Your task to perform on an android device: I want to buy a pair of shoes from adidas brand, so search for the shoes for me from adidas brand in the adidas app.
Image 0: 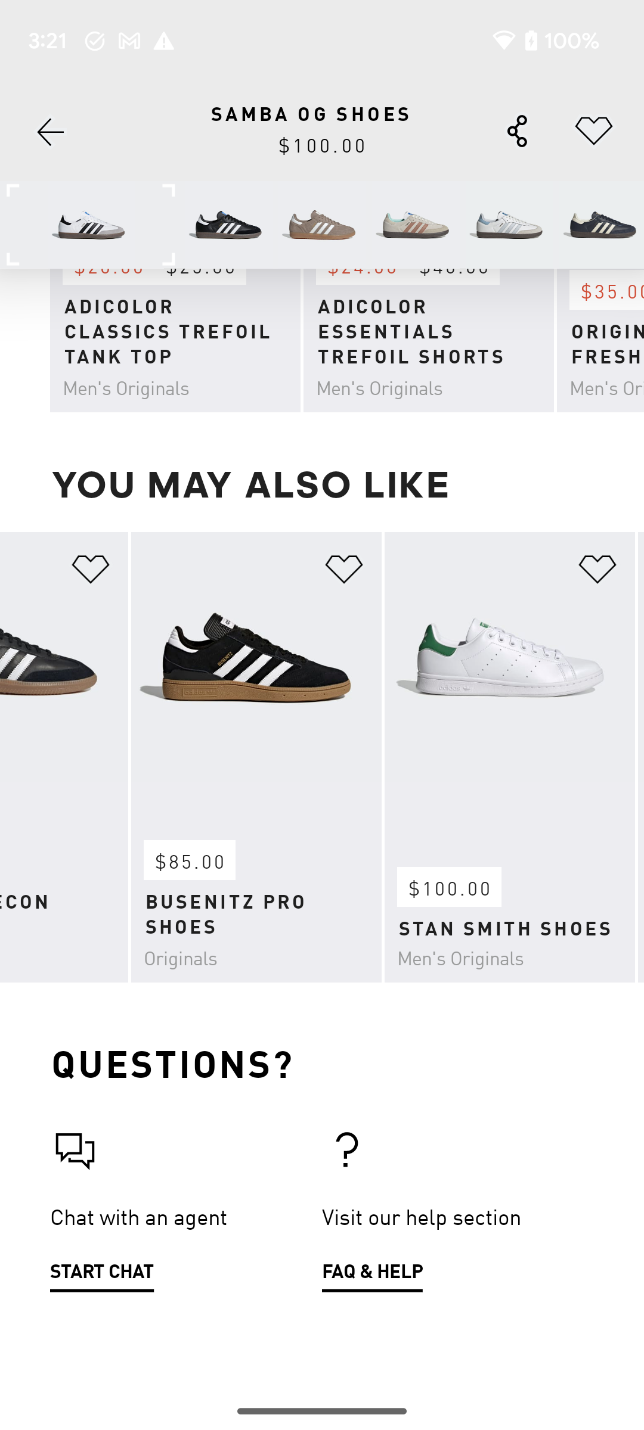
Go back to the previous page.
Step 0: press back button
Image 1: 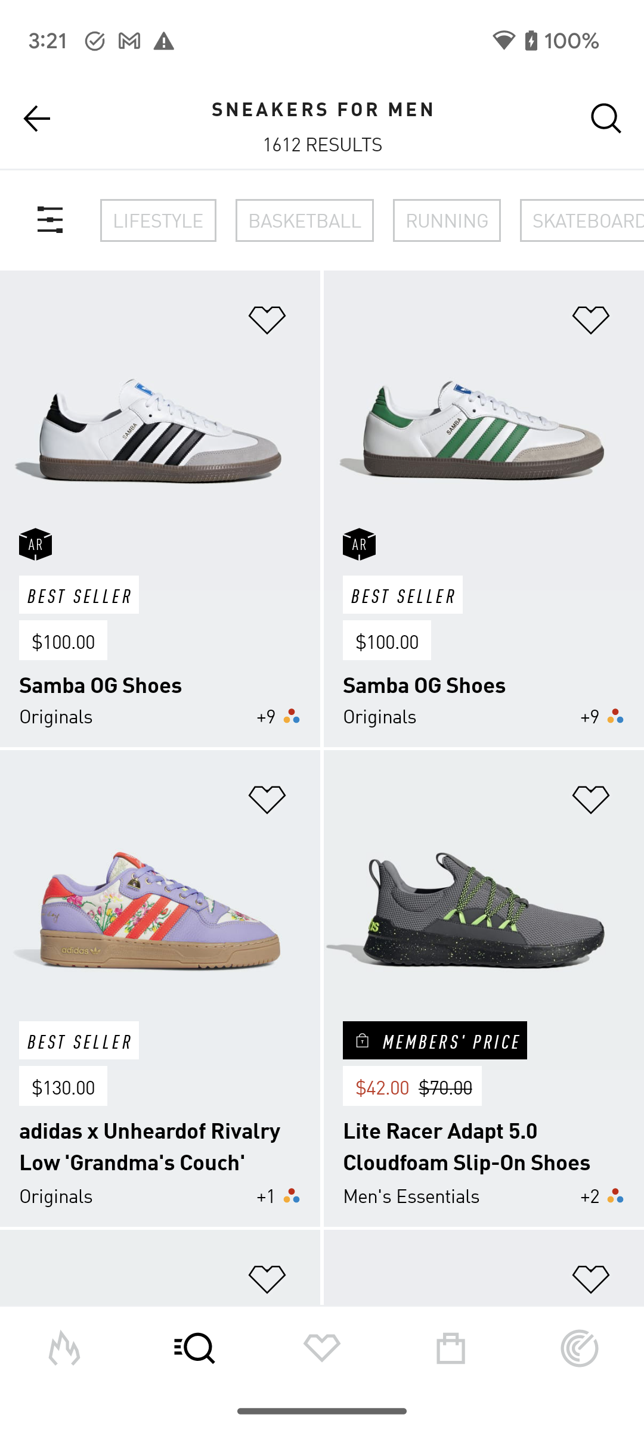
Click on the search icon at the top right corner of the screen to search for the shoes
Step 1: click (606, 119)
Image 2: 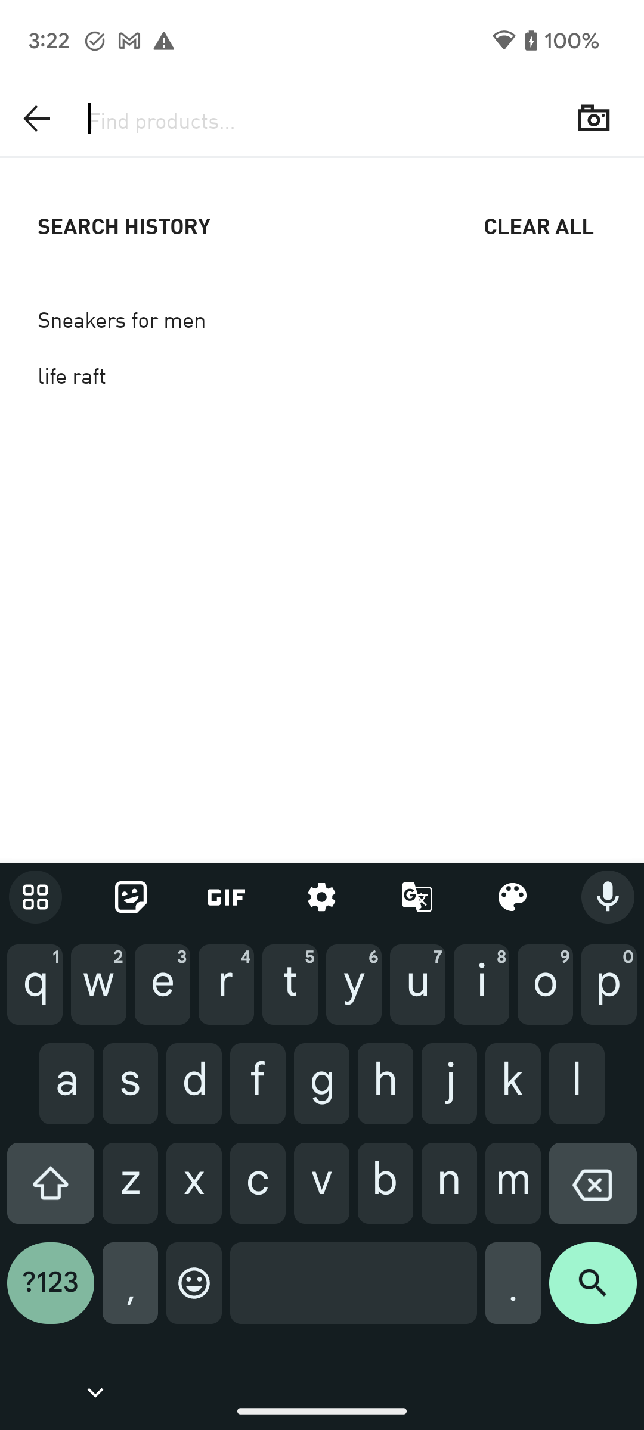
Type Adidas shoes in the search bar to search for the shoes.
Step 2: type "Adidas shoes"
Image 3: 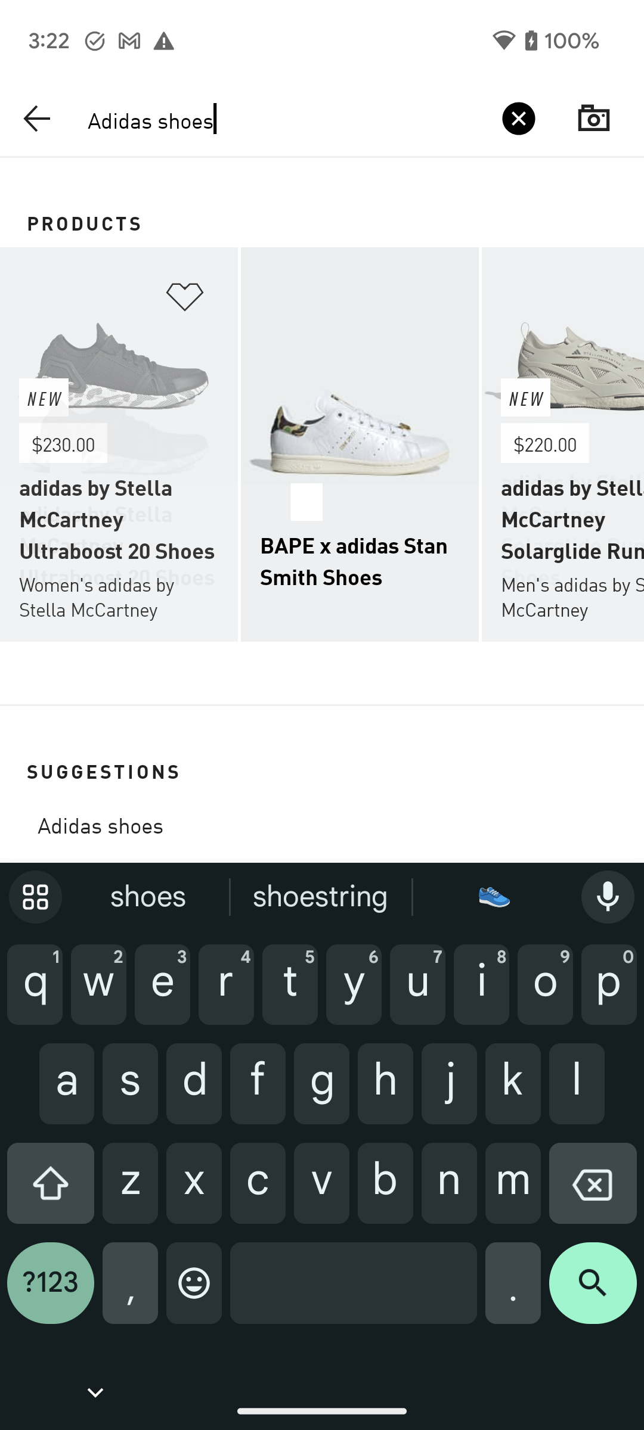
Click on the search icon at the bottom right corner of the screen to view the search result.
Step 3: click (593, 1292)
Image 5: 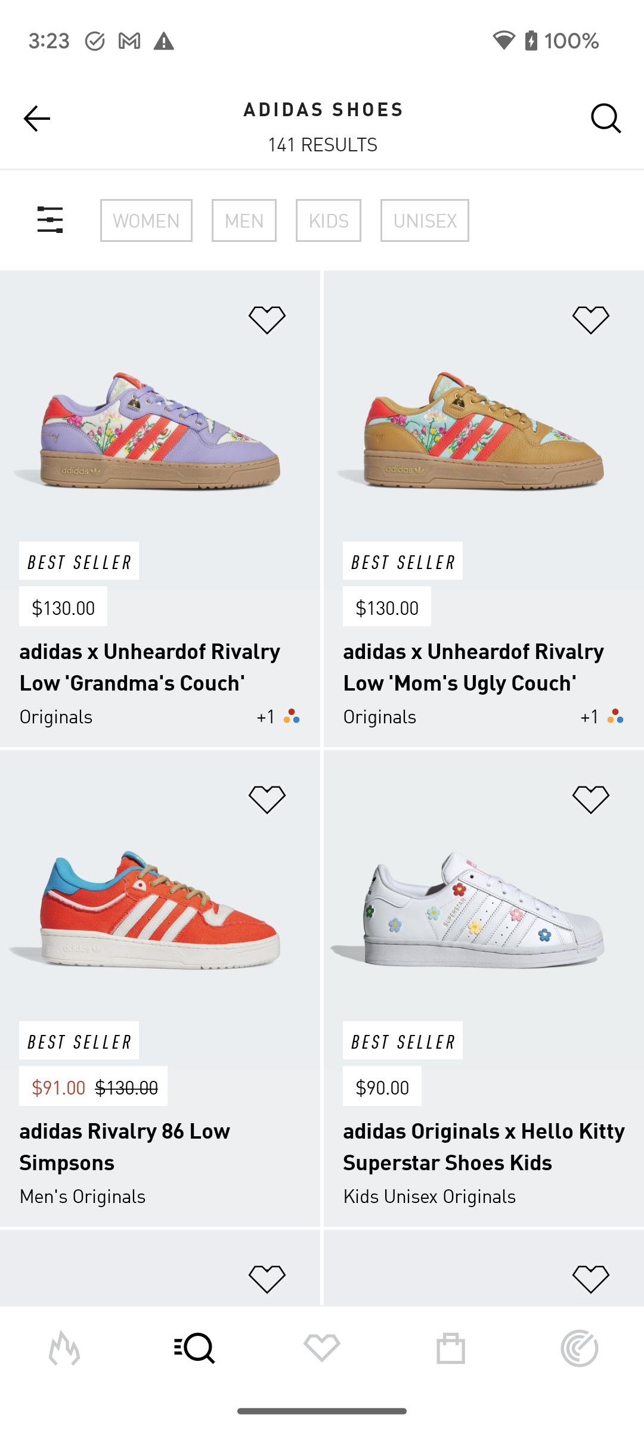
Scroll down to view more shoes.
Step 5: scroll down
Image 6: 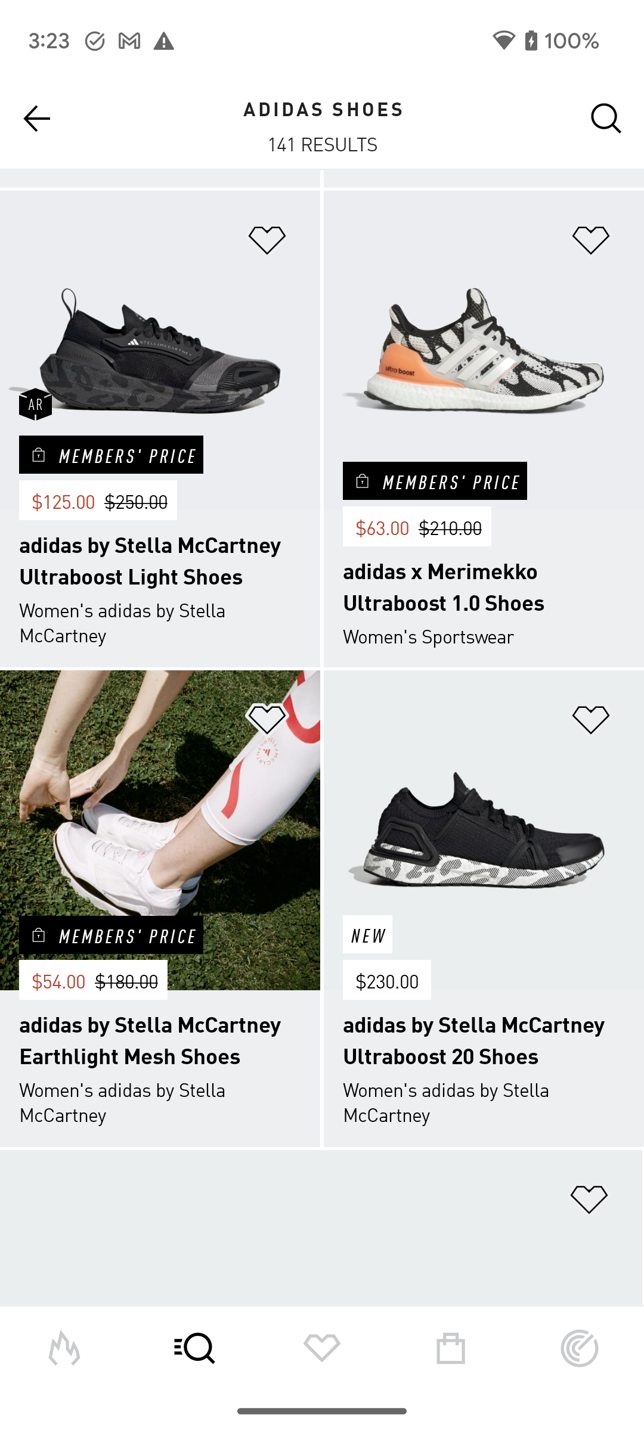
Scroll down to view more shoes.
Step 6: scroll down
Image 8: 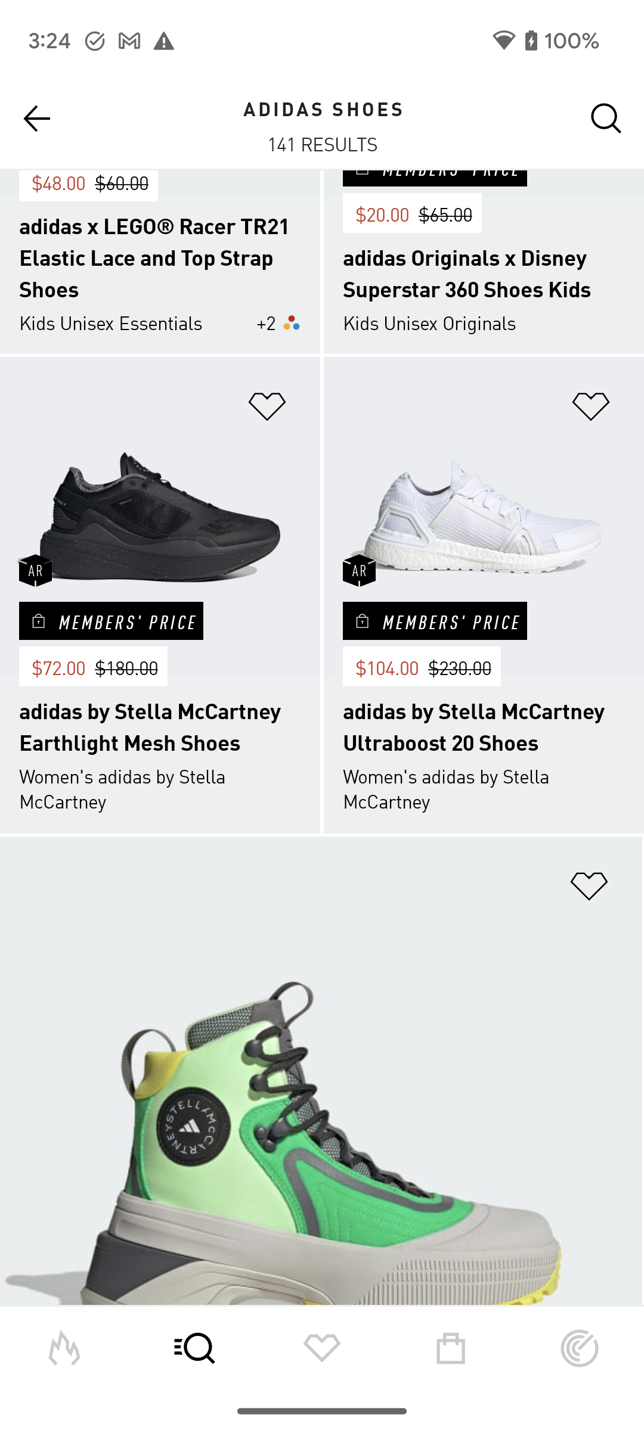
Scroll down to view more shoes.
Step 8: scroll down
Image 9: 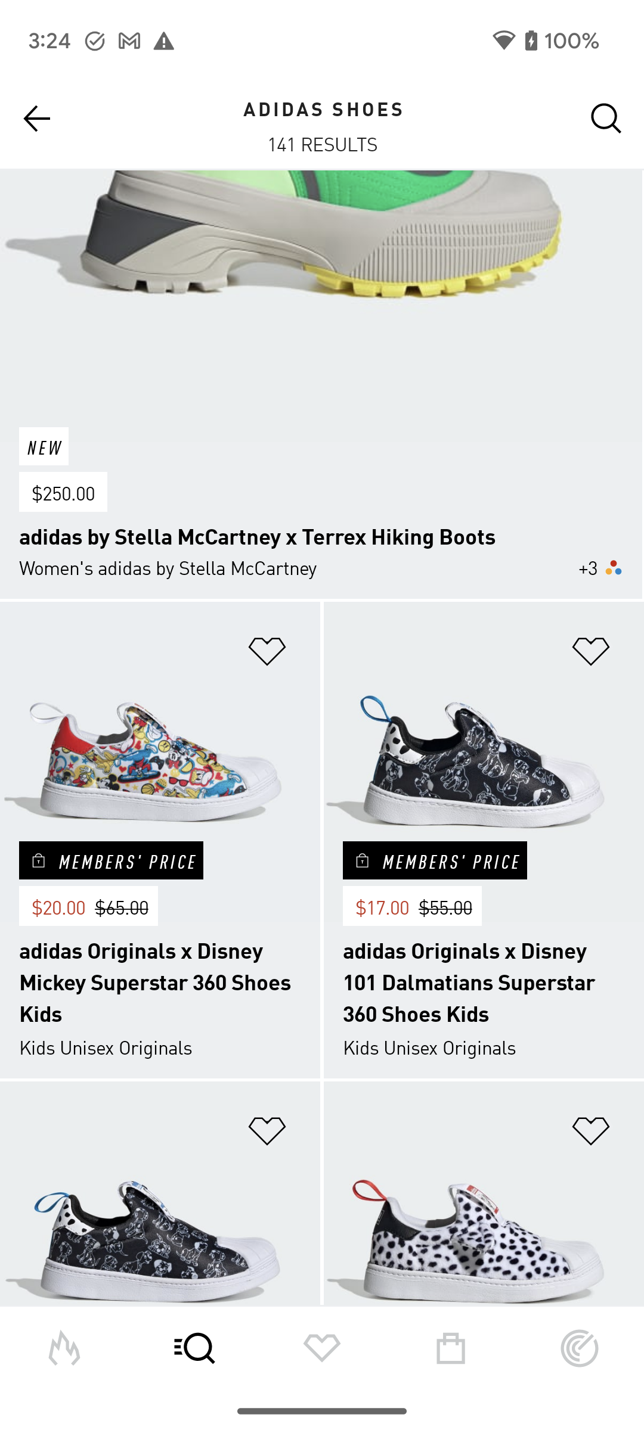
Scroll down to view more shoes.
Step 9: scroll down
Image 10: 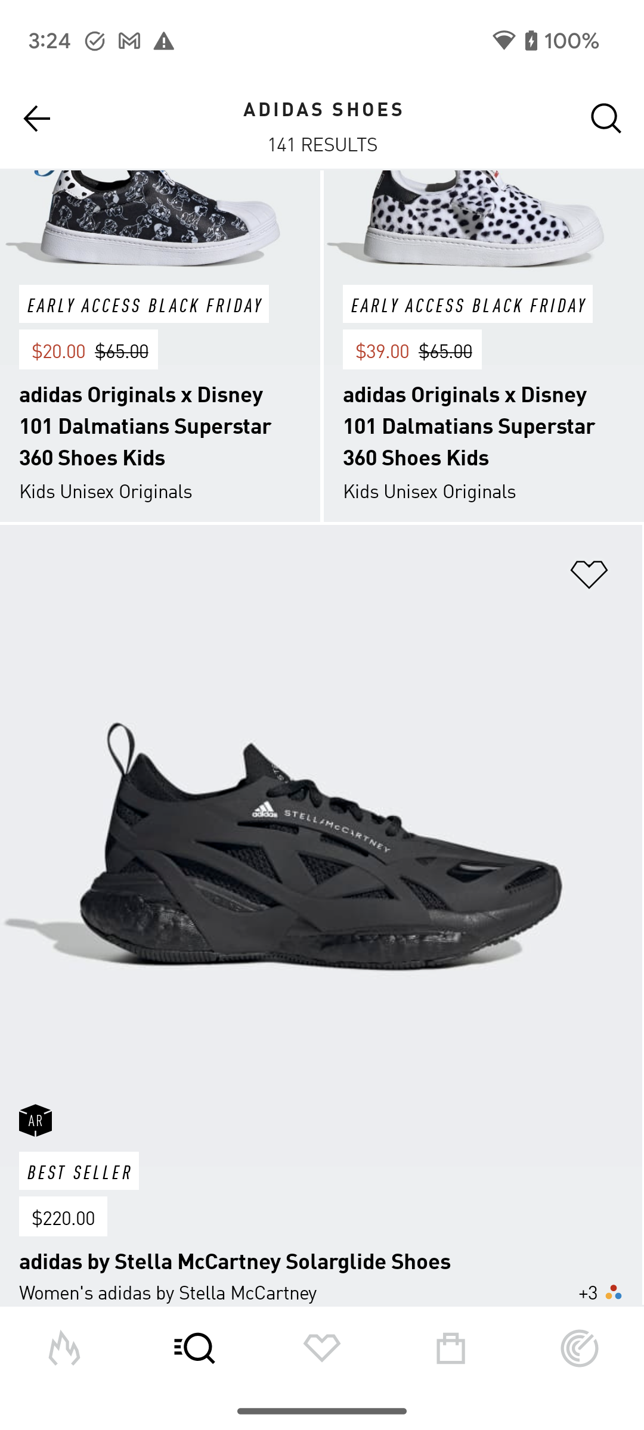
Scroll down to view more shoes.
Step 10: scroll down
Image 11: 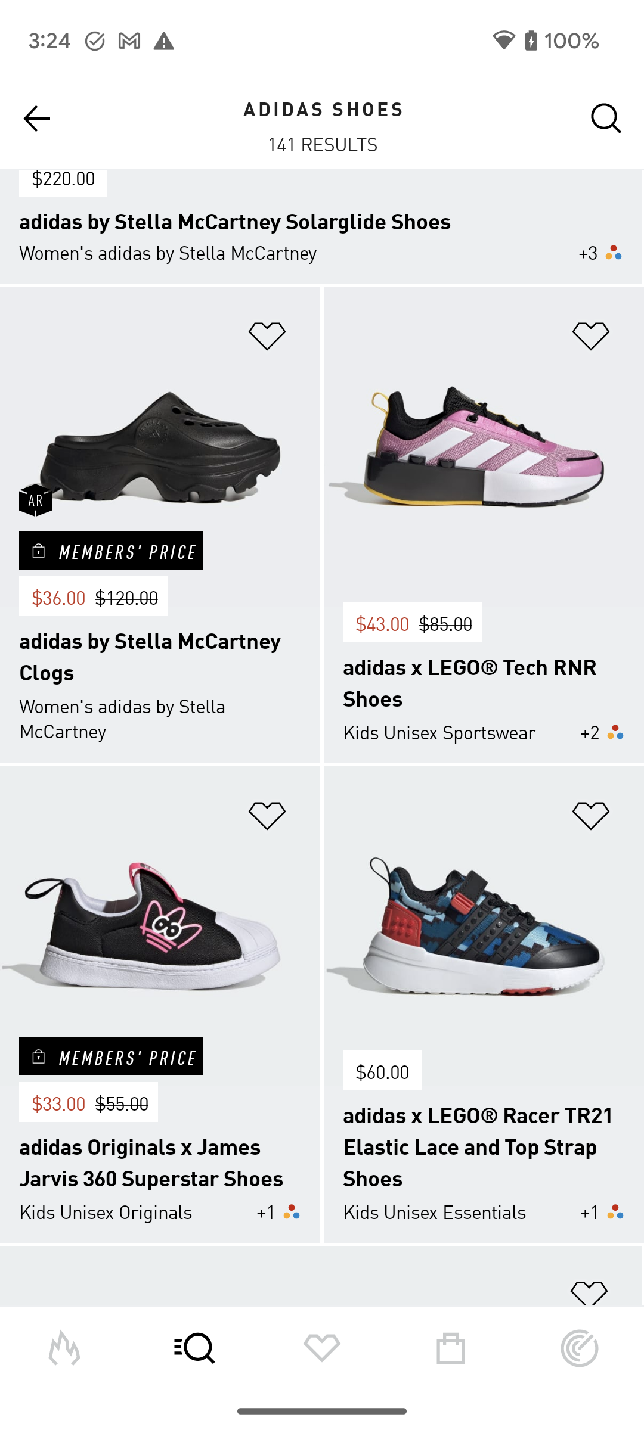
Scroll down to view more shoes.
Step 11: scroll down
Image 12: 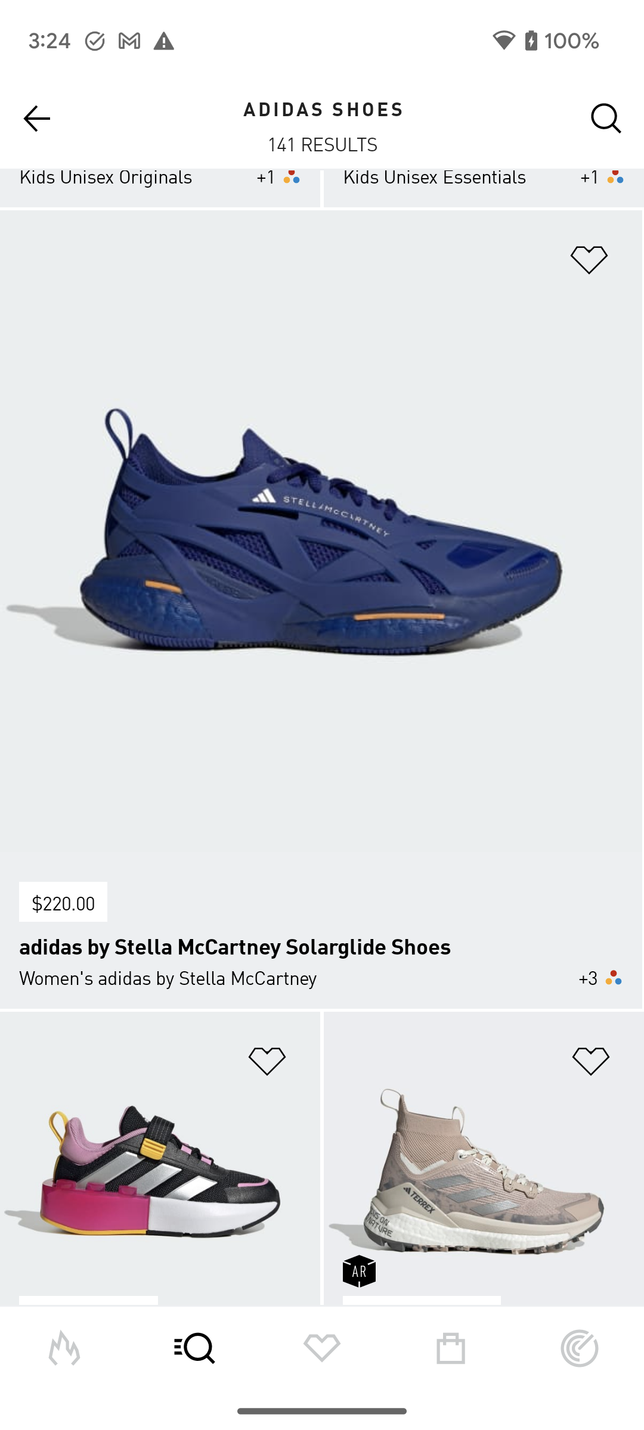
Scroll down to view more shoes.
Step 12: scroll down
Image 13: 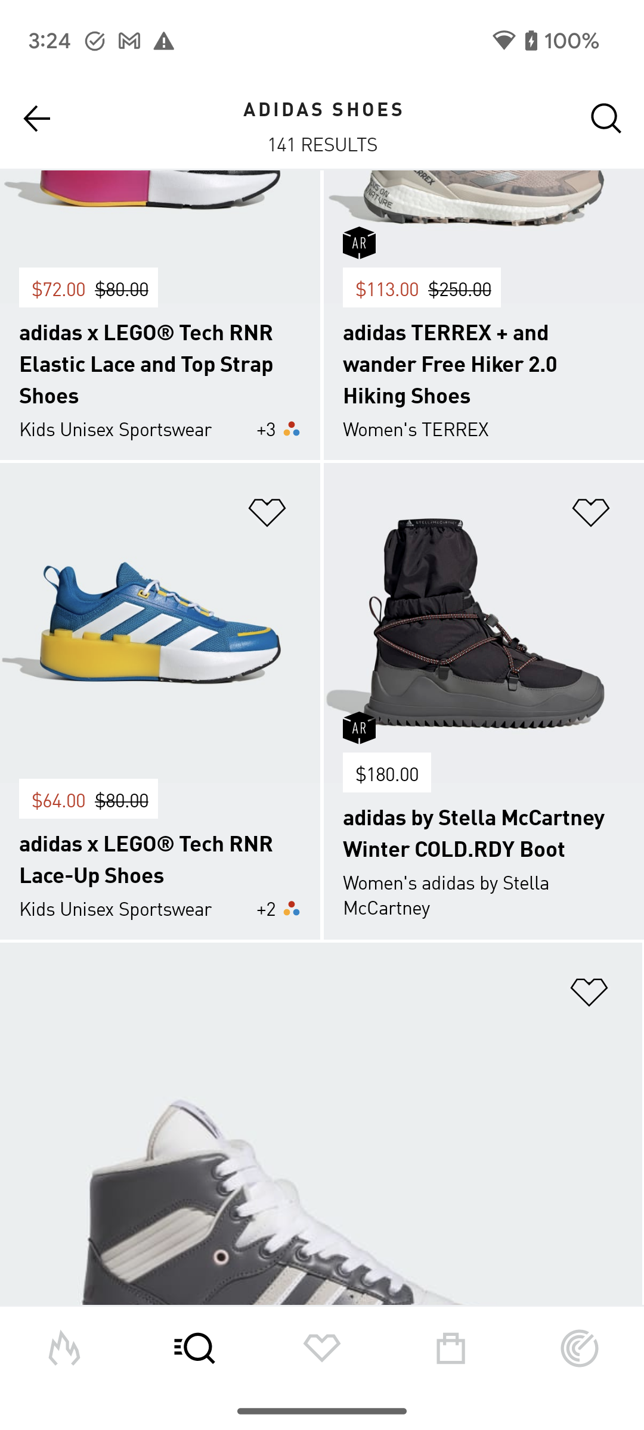
Scroll down to view more shoes.
Step 13: scroll down